Your task to perform on an android device: Search for the rich dad, poor dad in the Barnes and Noble app
Image 0: 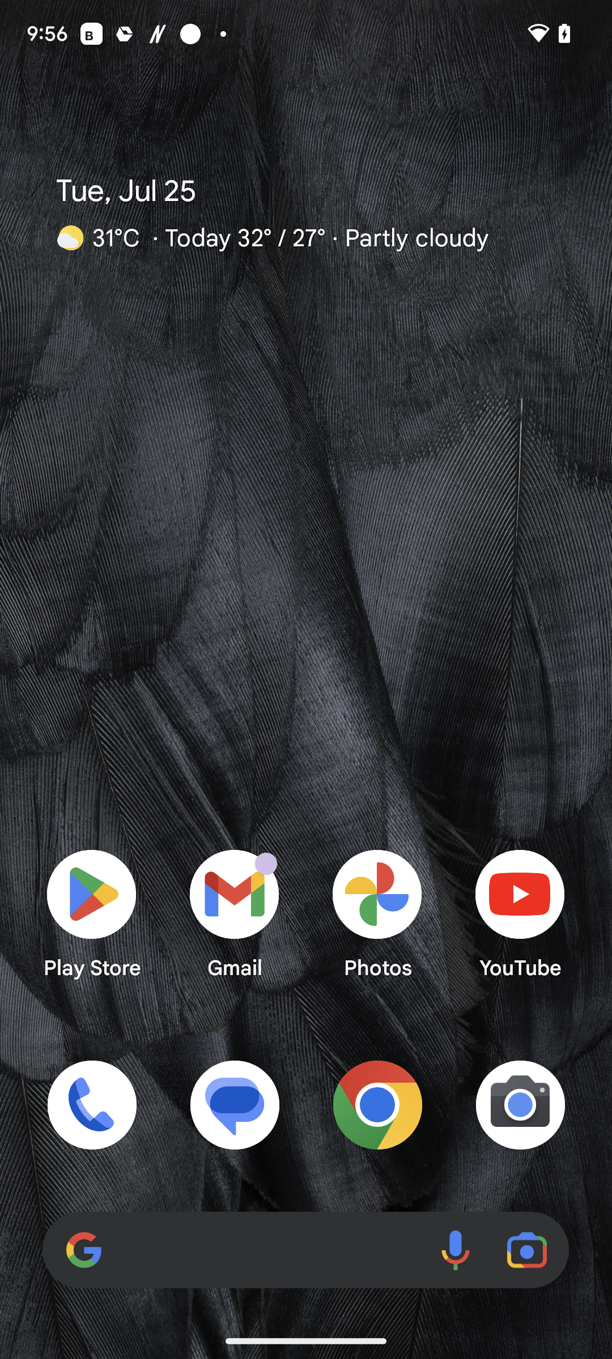
Open the Barnes and Noble app
Step 0: open app "Barnes & Noble"
Image 1: 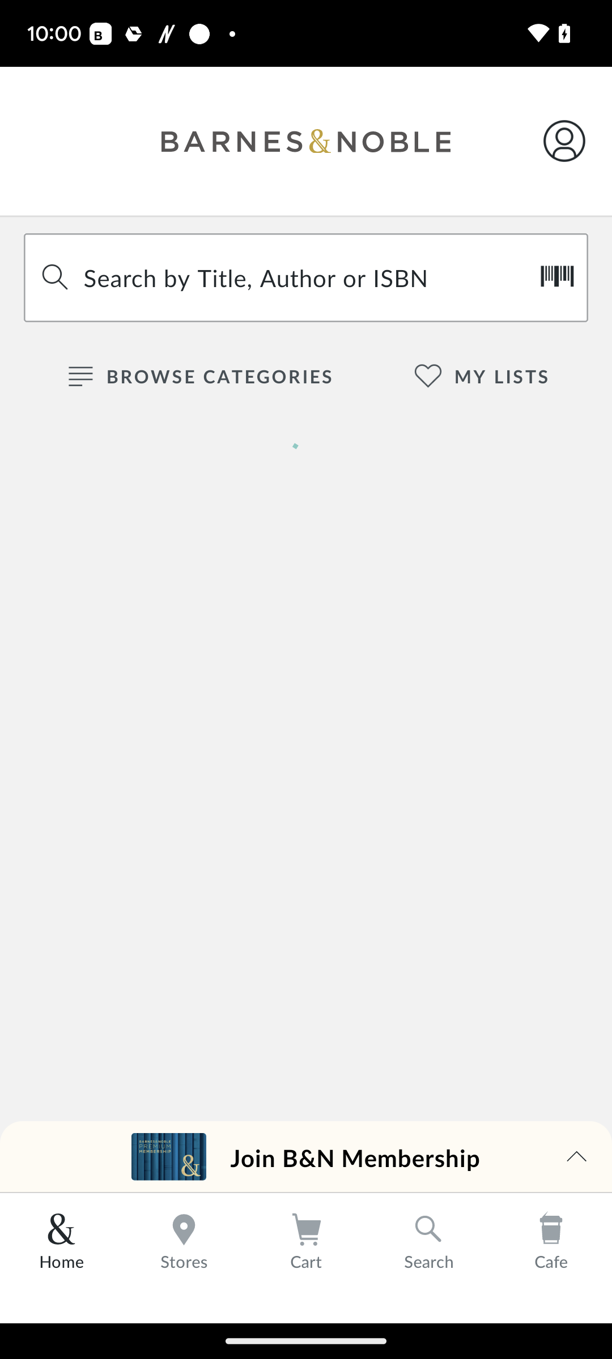
Click on the search bar at the top of the screen
Step 1: click (226, 275)
Image 4: 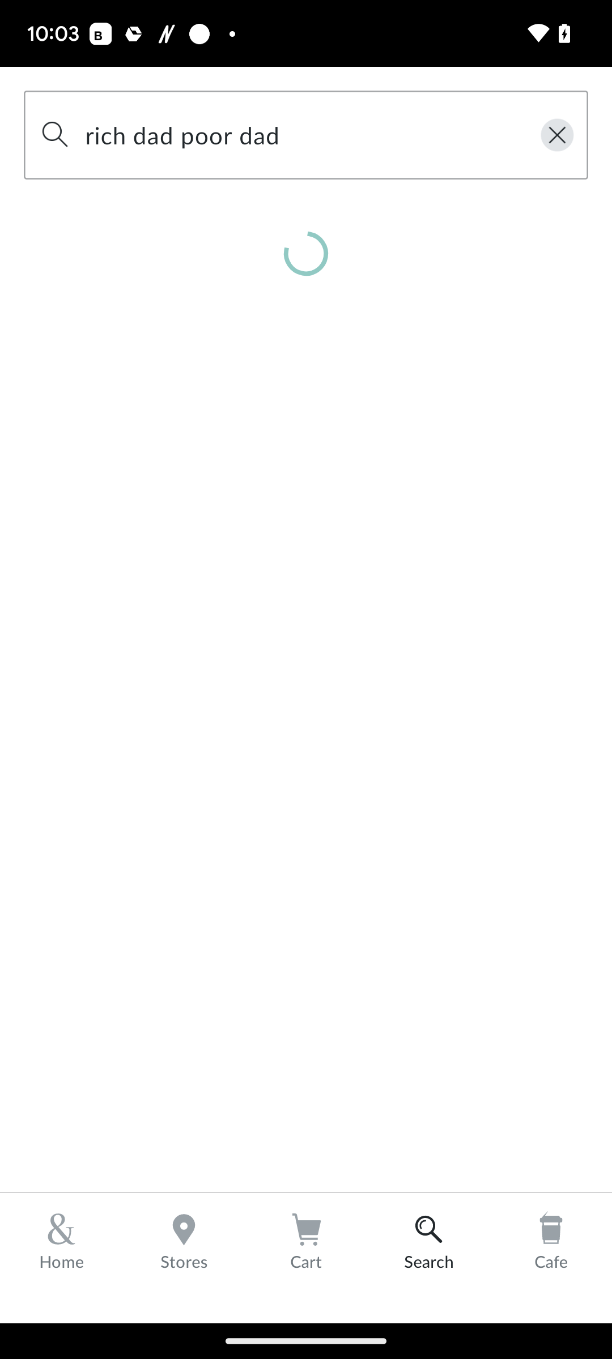
Click on rich dad, poor dad in recent searches
Step 4: wait